Your task to perform on an android device: I would like to add the chicken nugglets to my shopping cart for a future purchase.
Image 0: 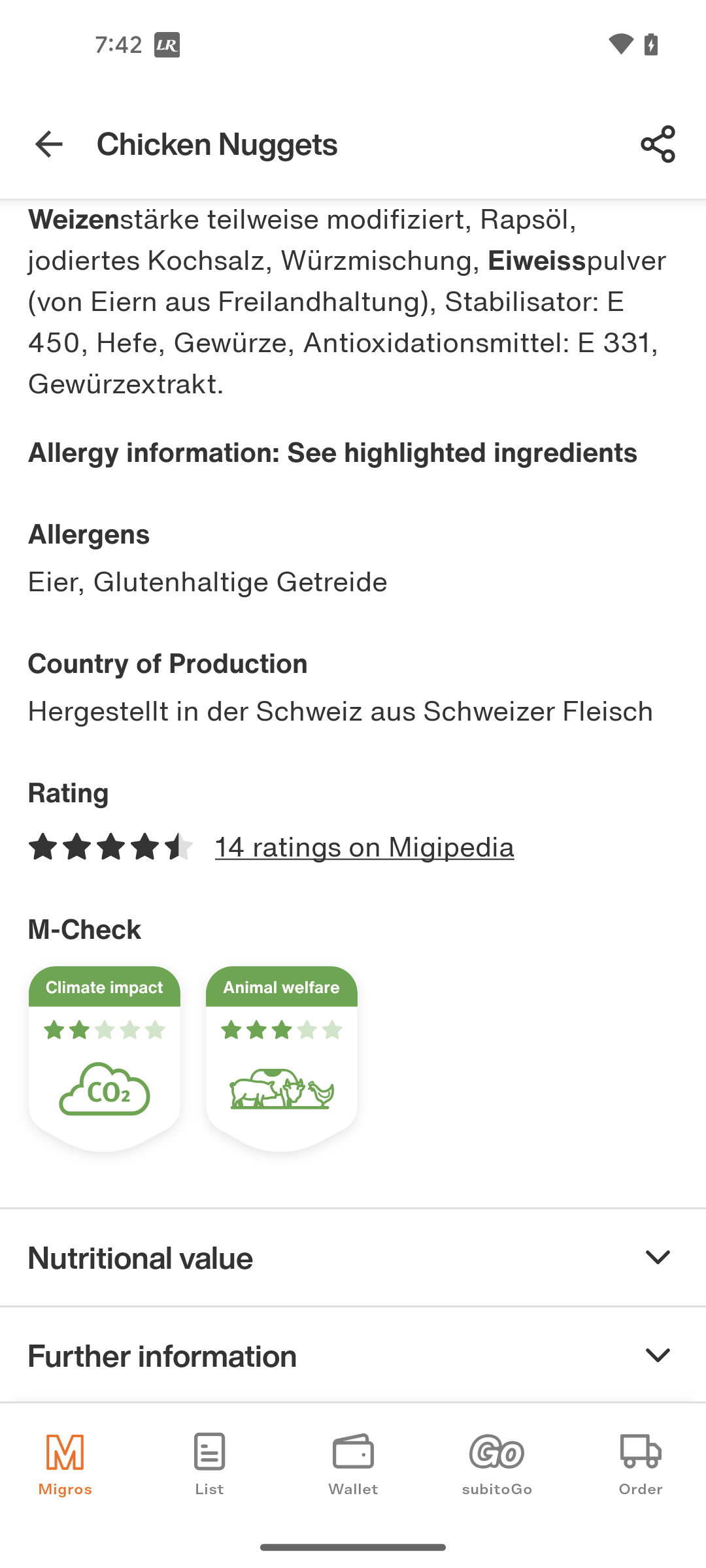
Swipe down to view the add to shopping list option
Step 0: scroll up
Image 1: 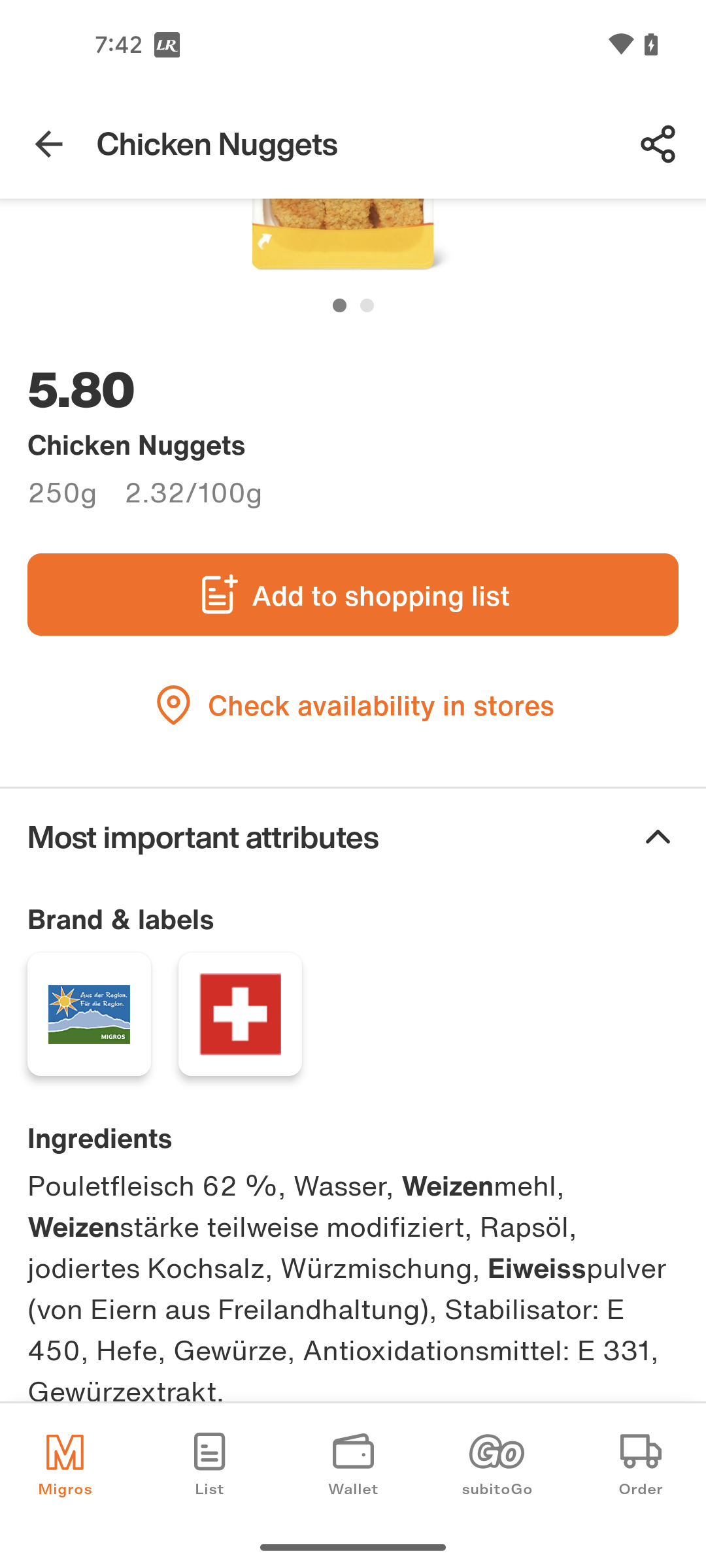
Tap on the add to shopping list button
Step 1: click (380, 595)
Image 2: 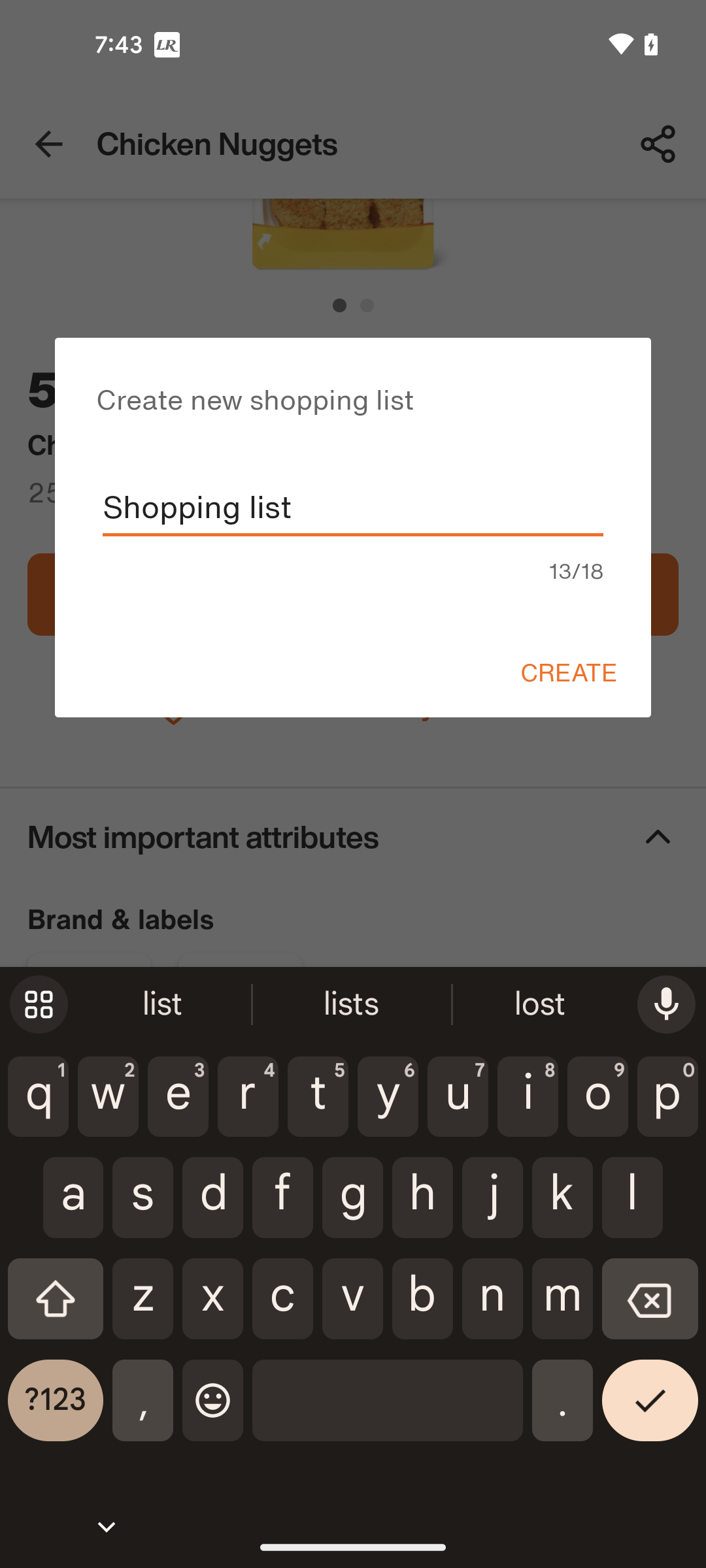
Tap on the create option
Step 2: click (568, 672)
Image 3: 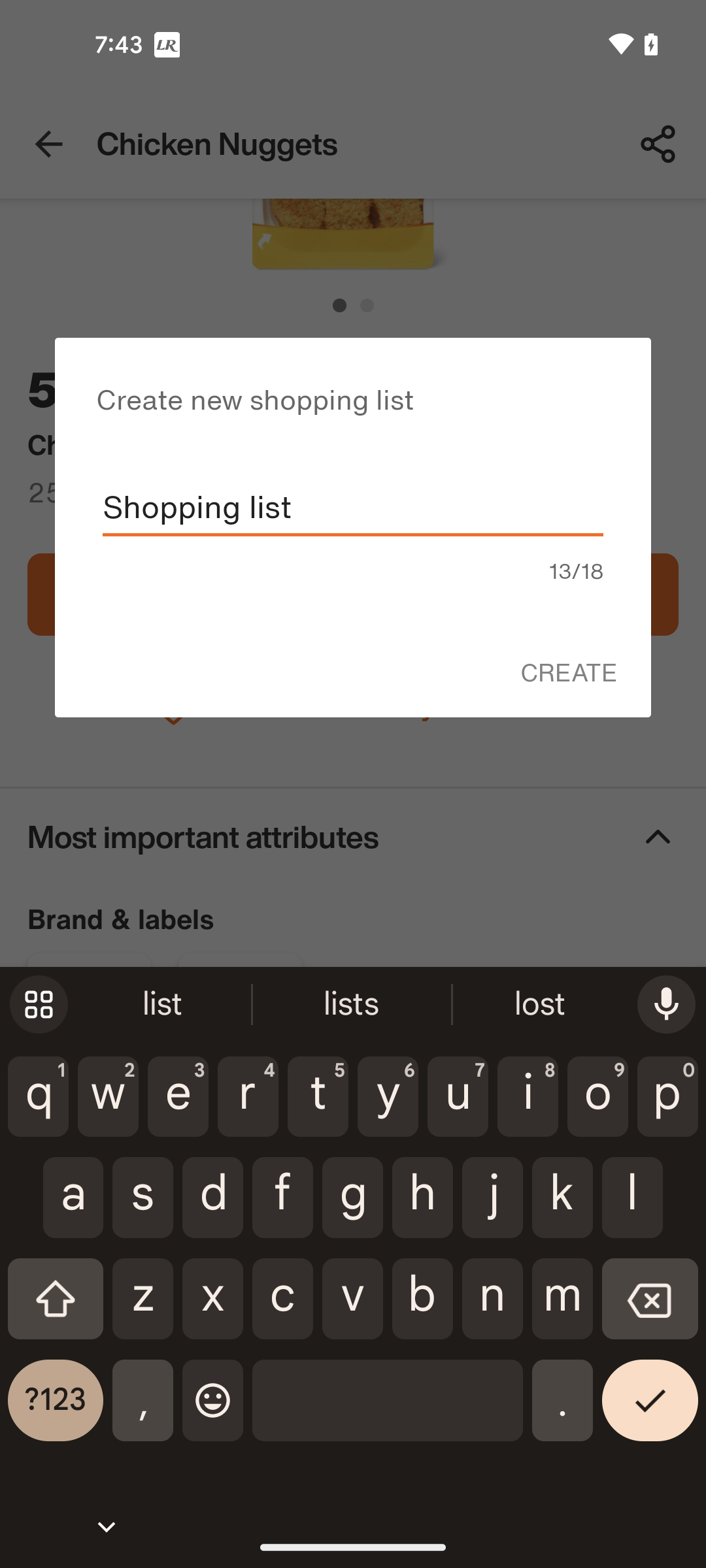
Tap on the create option
Step 3: wait